Your task to perform on an android device: Rename pop music recording to the cure on the voice recorder app.
Image 0: 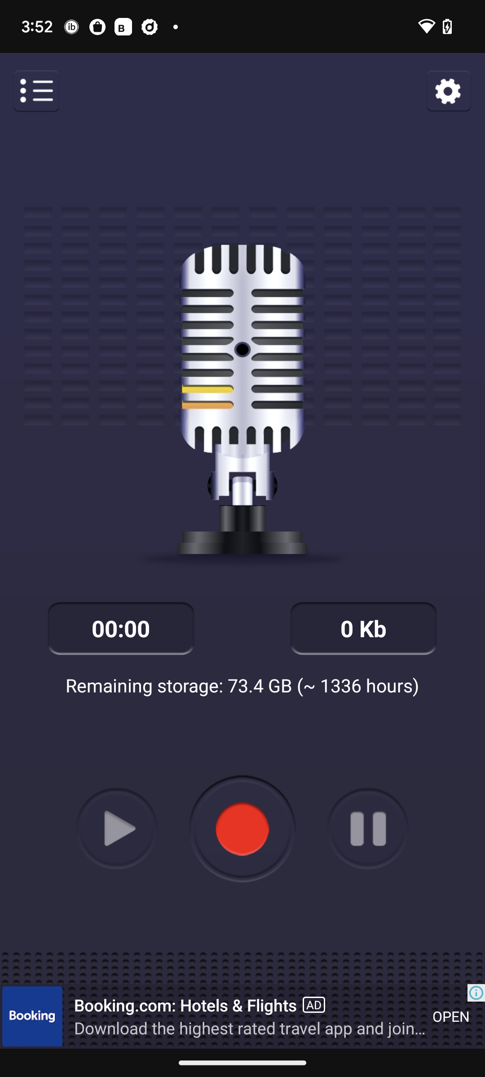
Click on the menu icon at the top left corner of the screen.
Step 0: click (31, 87)
Image 1: 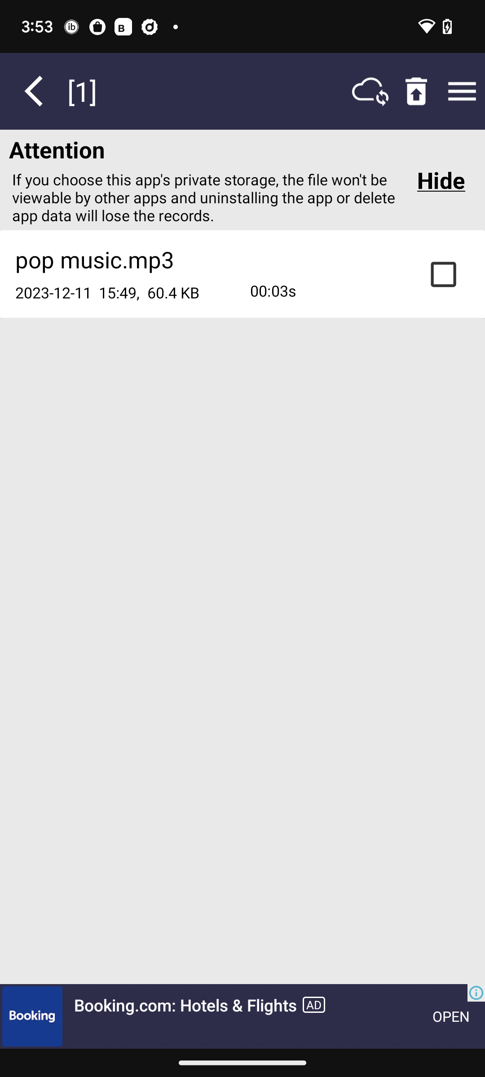
Click on the checkbox on the right side of the screen.
Step 1: click (450, 274)
Image 2: 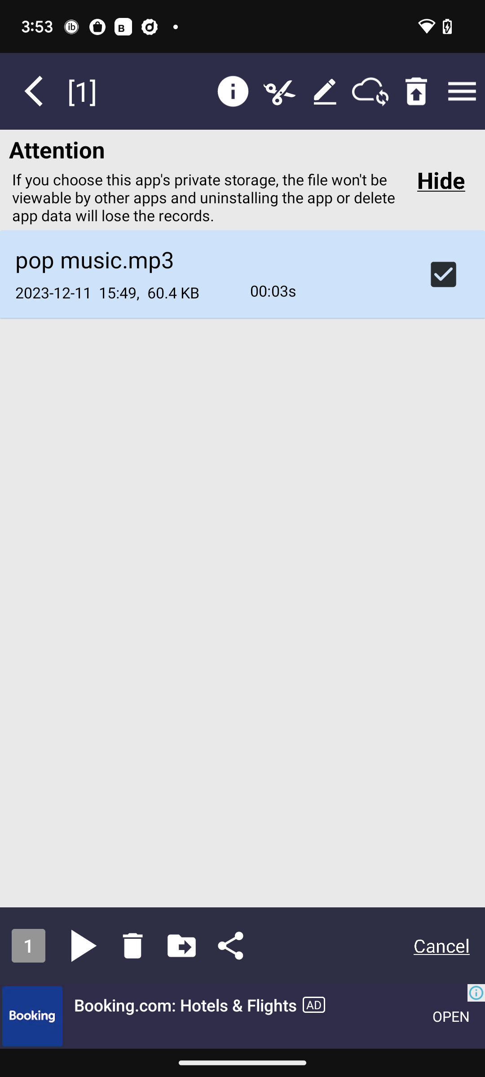
Click on third icon at the top right of the screen.
Step 2: click (322, 102)
Image 3: 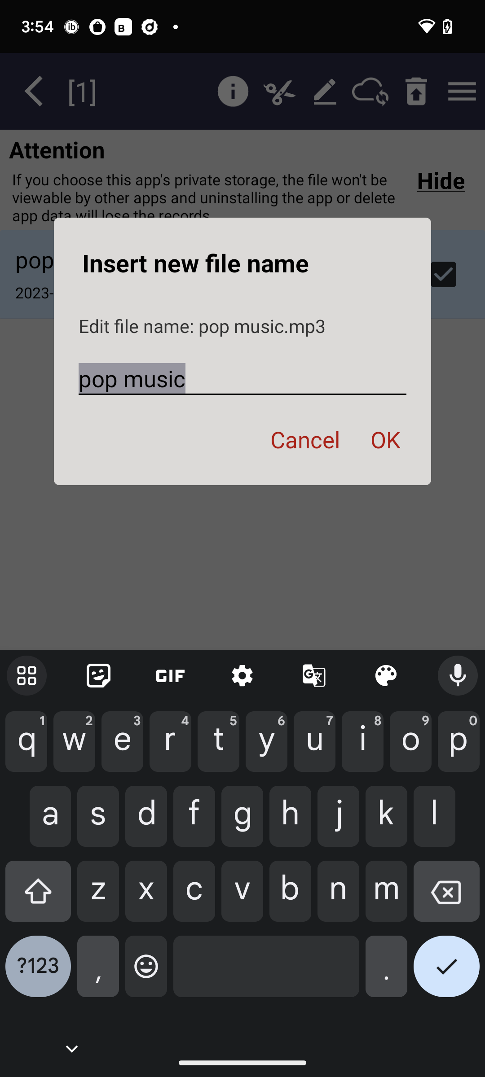
Type the cure in the text field.
Step 3: type "the cure"